Your task to perform on an android device: I don't want anyone to have my Instagram login OTP , Delete the mail from Instagram in the gmail app
Image 0: 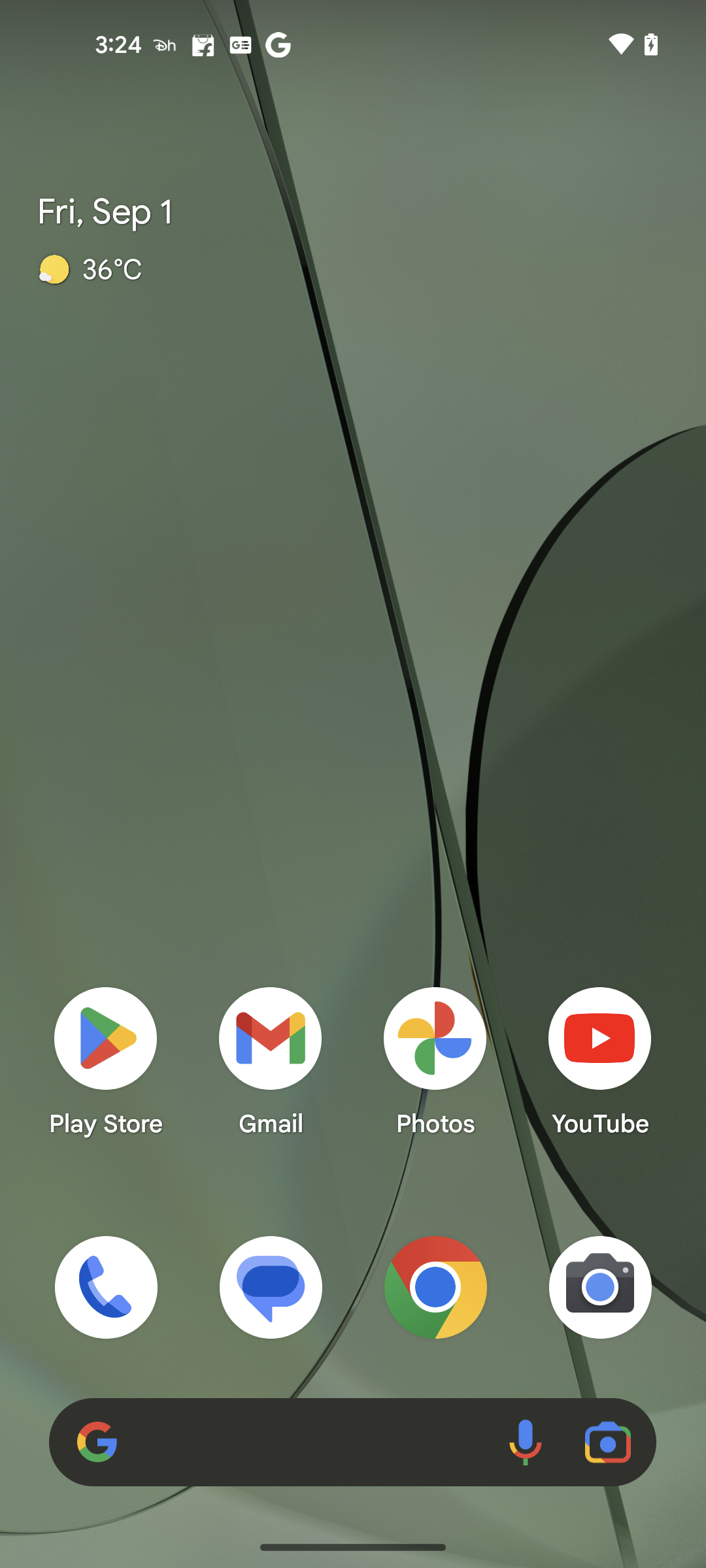
Open the Gmail app
Step 0: open app "Gmail"
Image 1: 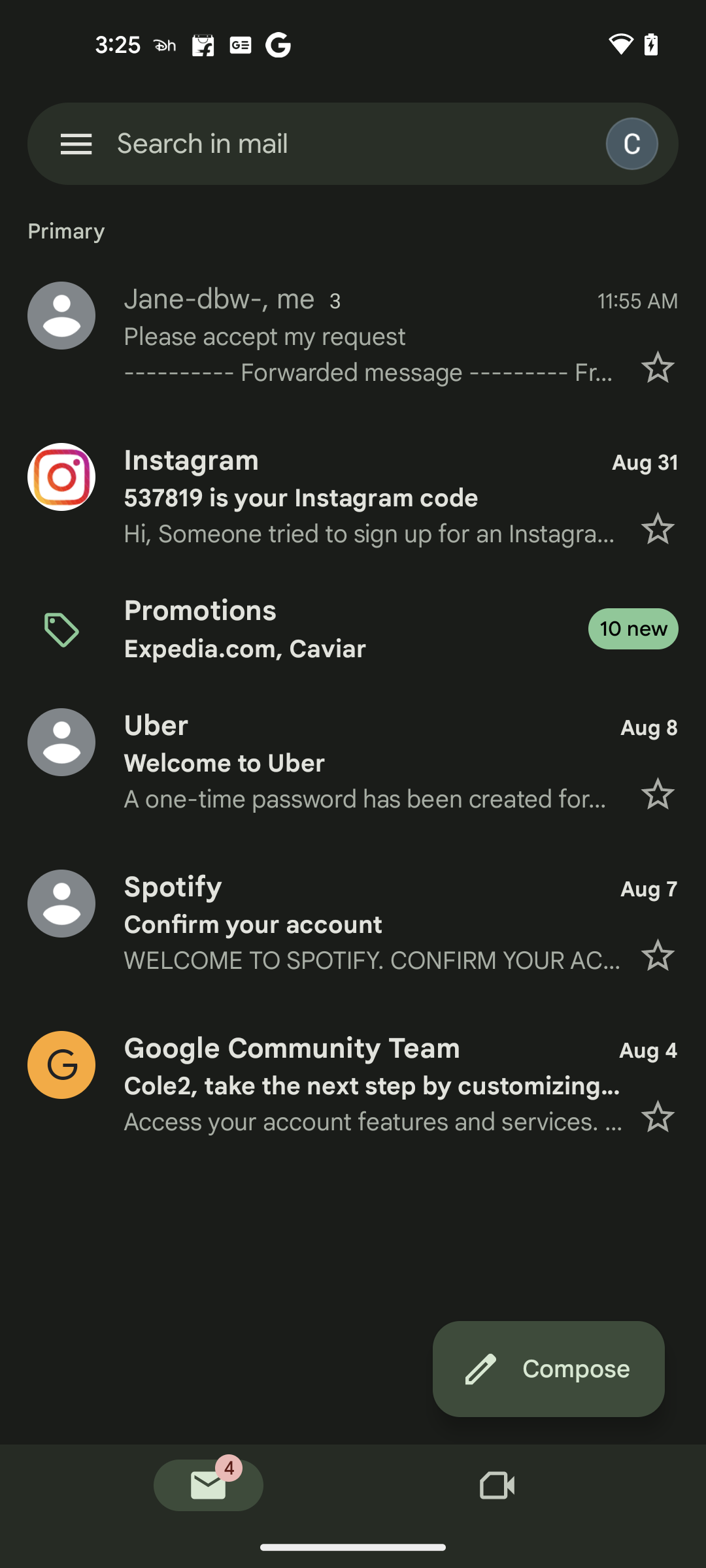
Click on the Instagram logo of the mail
Step 1: click (353, 496)
Image 2: 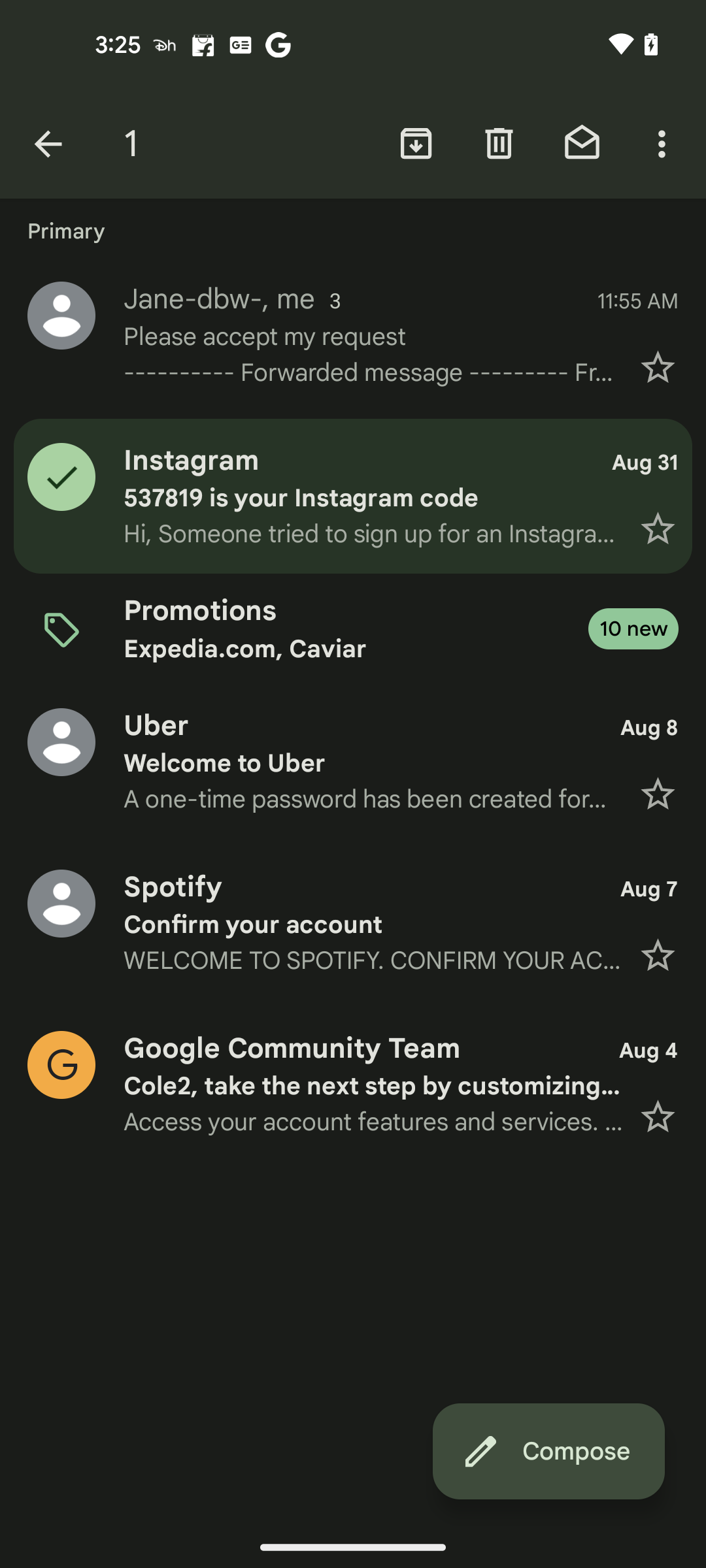
Click on the Delete button at the top of the screen
Step 2: click (499, 143)